Your task to perform on an android device: In the Black Lotus app, I should track my progress if I want to keep myself motivated to meditate.
Image 0: 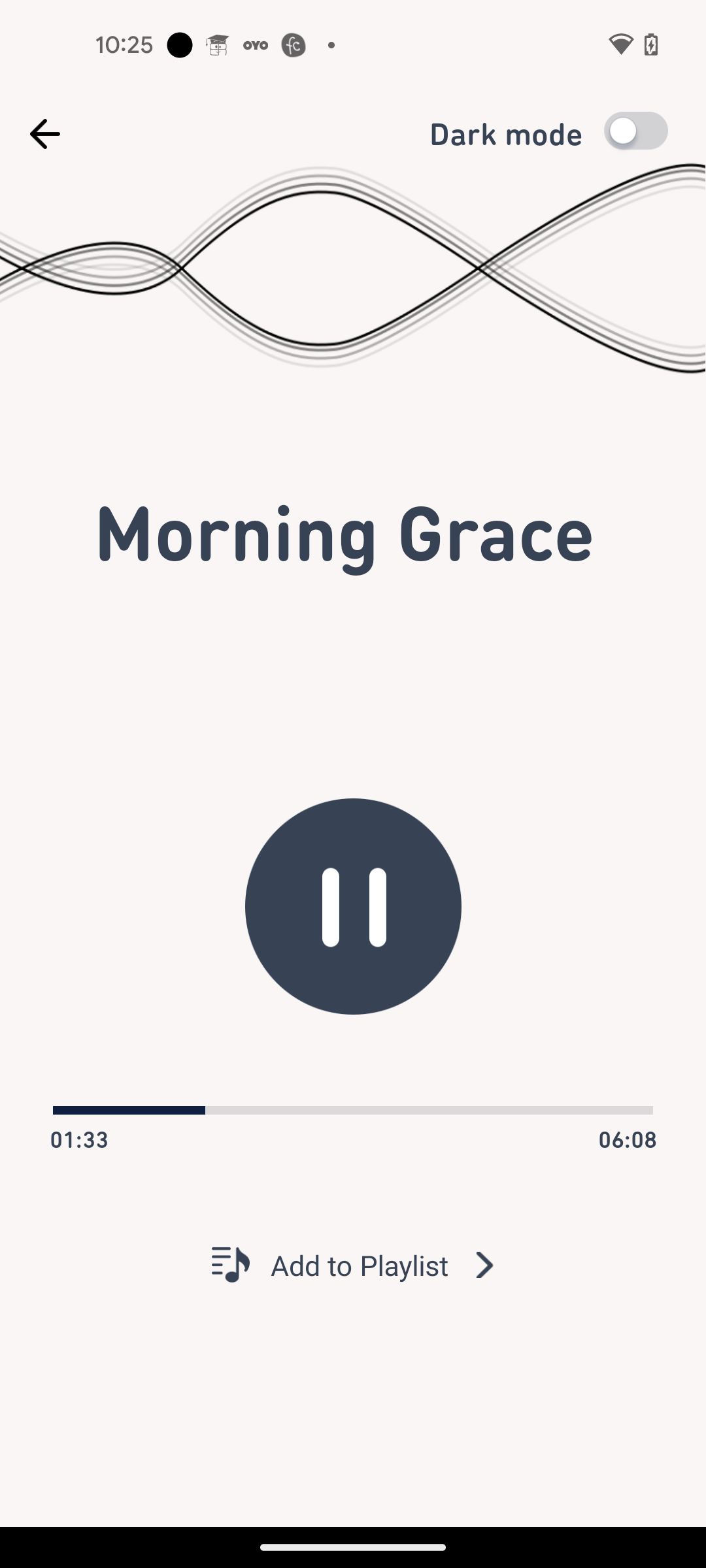
Click on the Back icon
Step 0: click (35, 136)
Image 1: 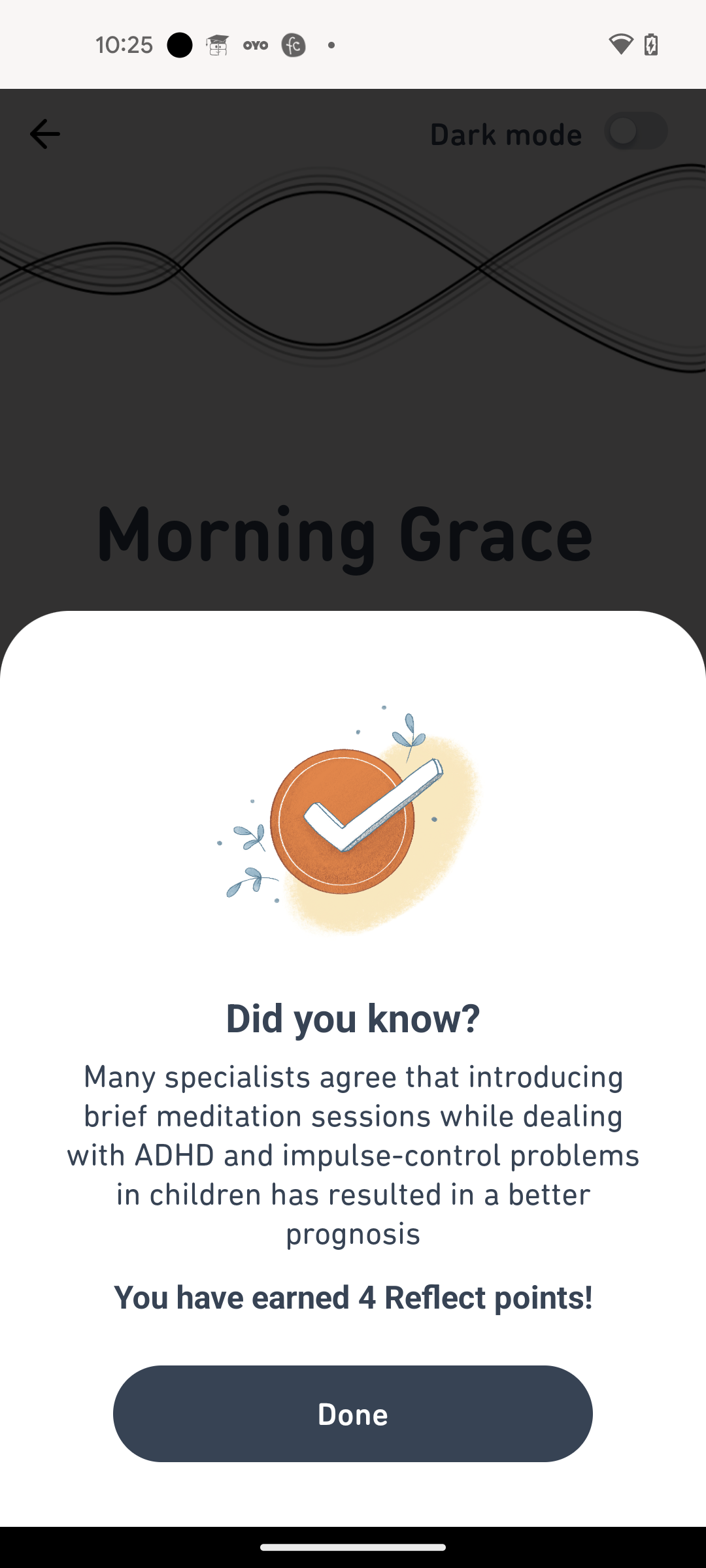
Click on the Done button
Step 1: click (352, 1414)
Image 2: 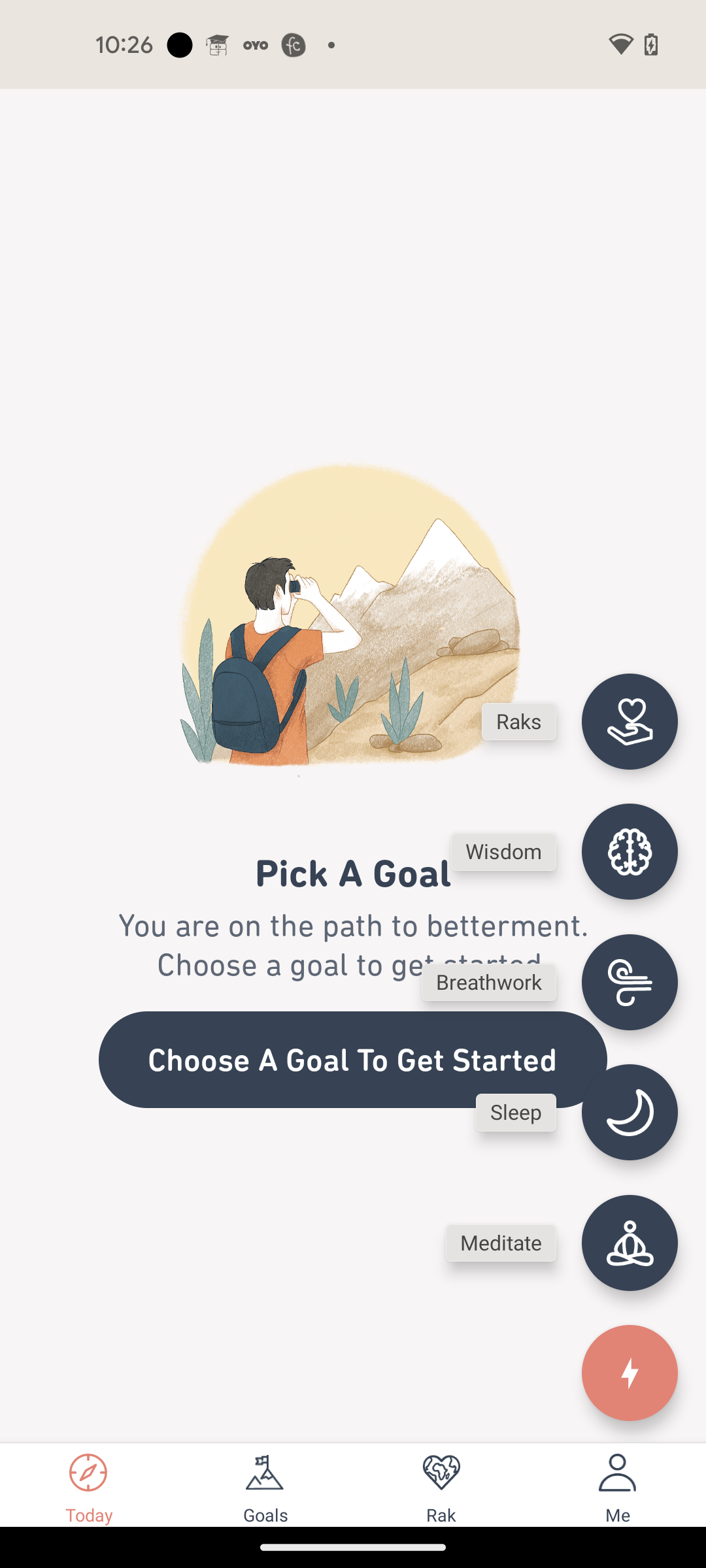
Go to the Me tab
Step 2: click (618, 1484)
Image 3: 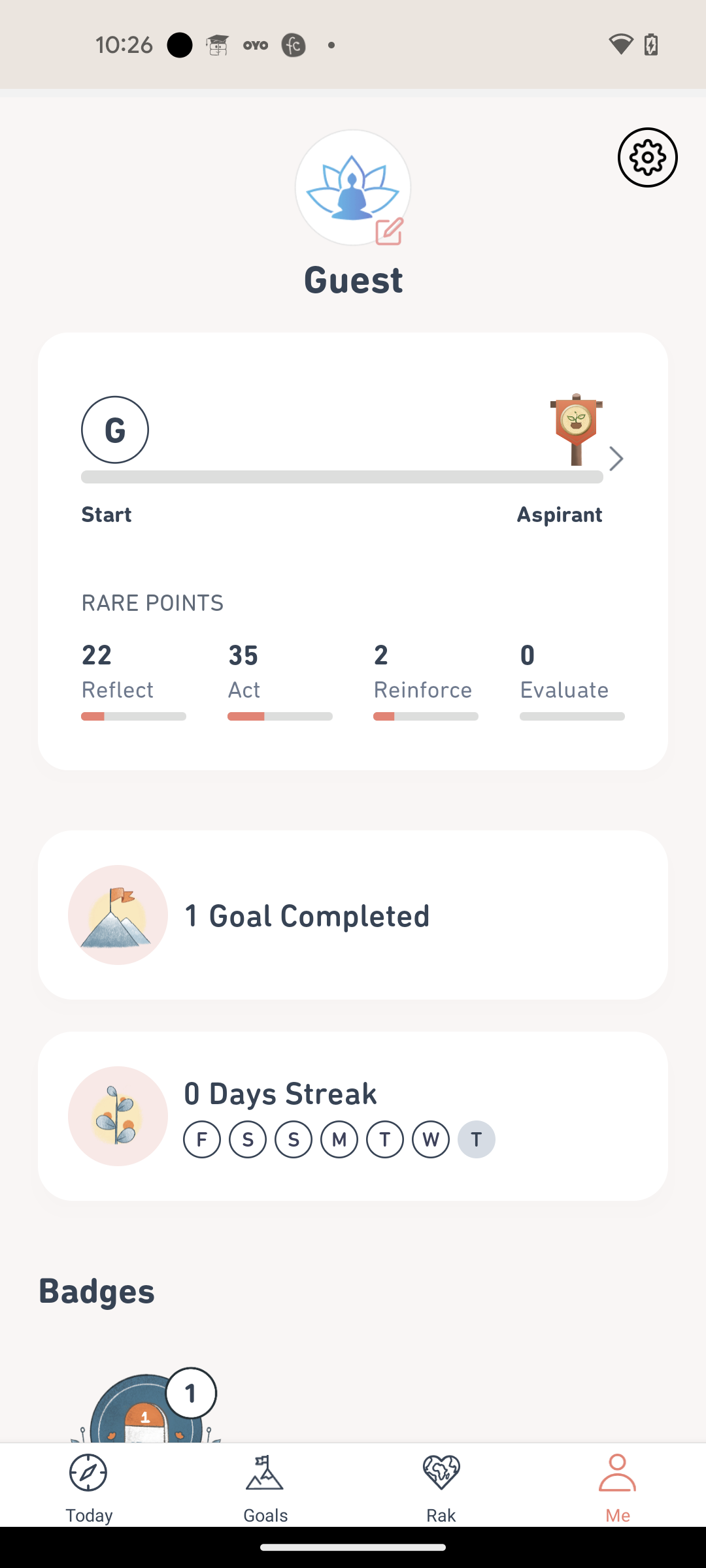
Swipe up to view the Stats
Step 3: scroll down
Image 4: 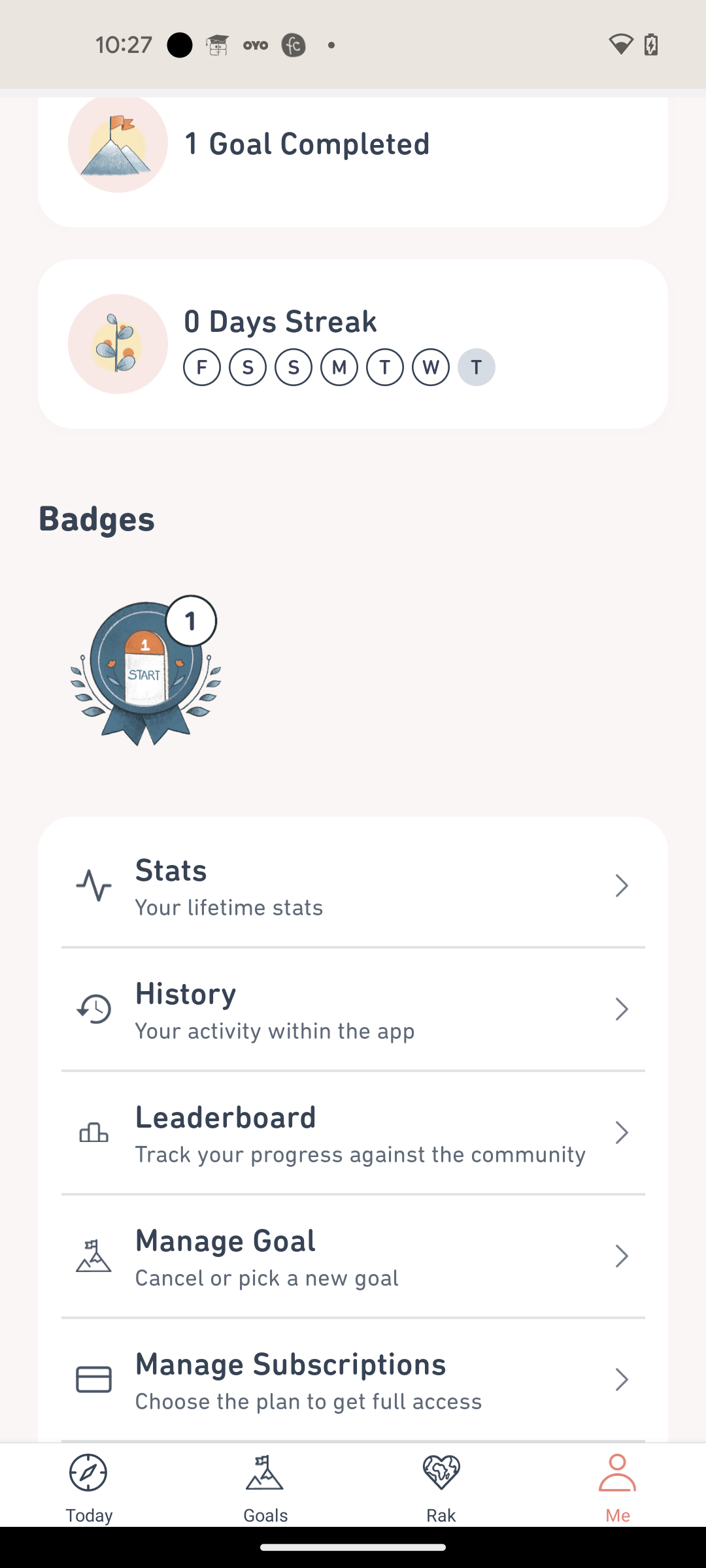
Click on the Stats option
Step 4: click (363, 870)